Your task to perform on an android device: I want to search for my reminder to buy New Balance hiking shoes on the Schedule Planner app.
Image 0: 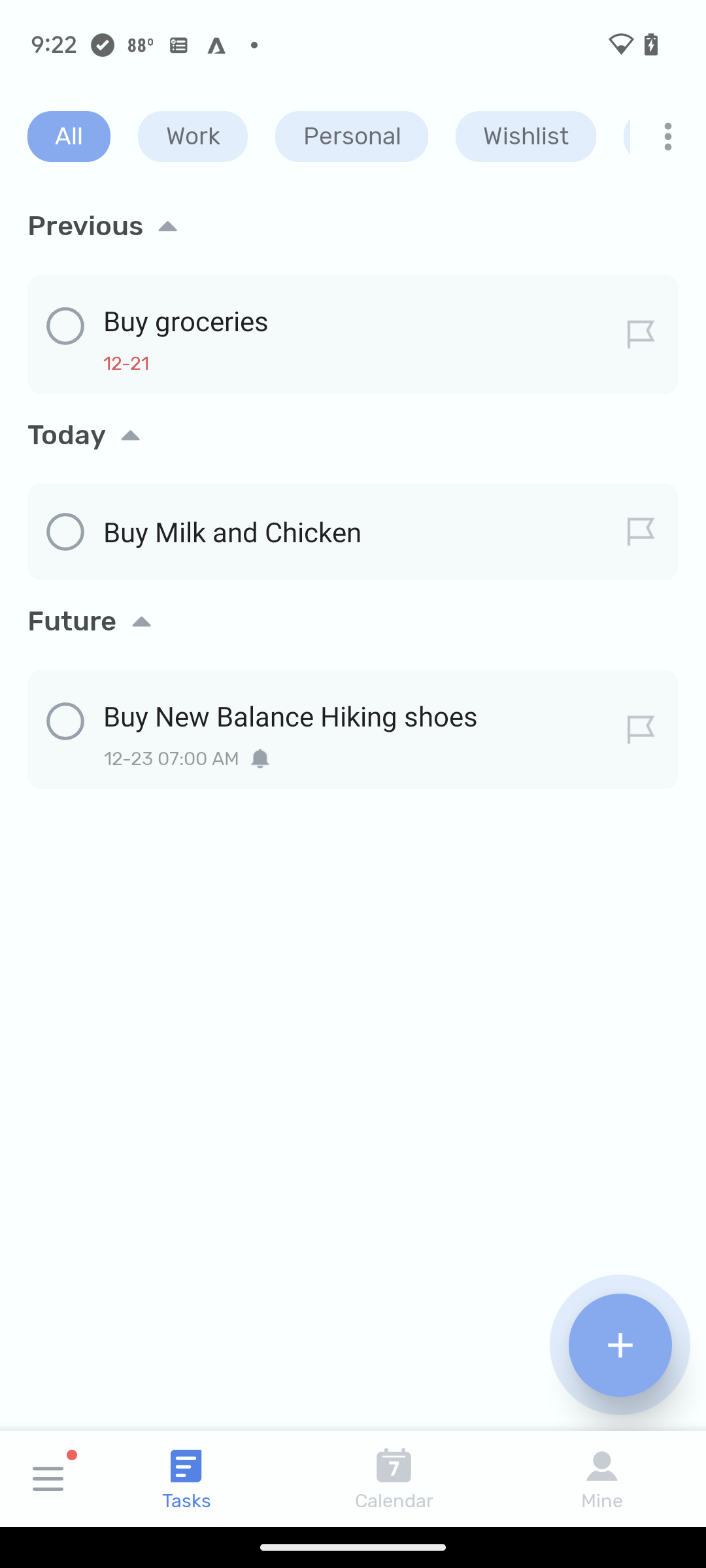
Click on the more options button at the top
Step 0: click (660, 124)
Image 1: 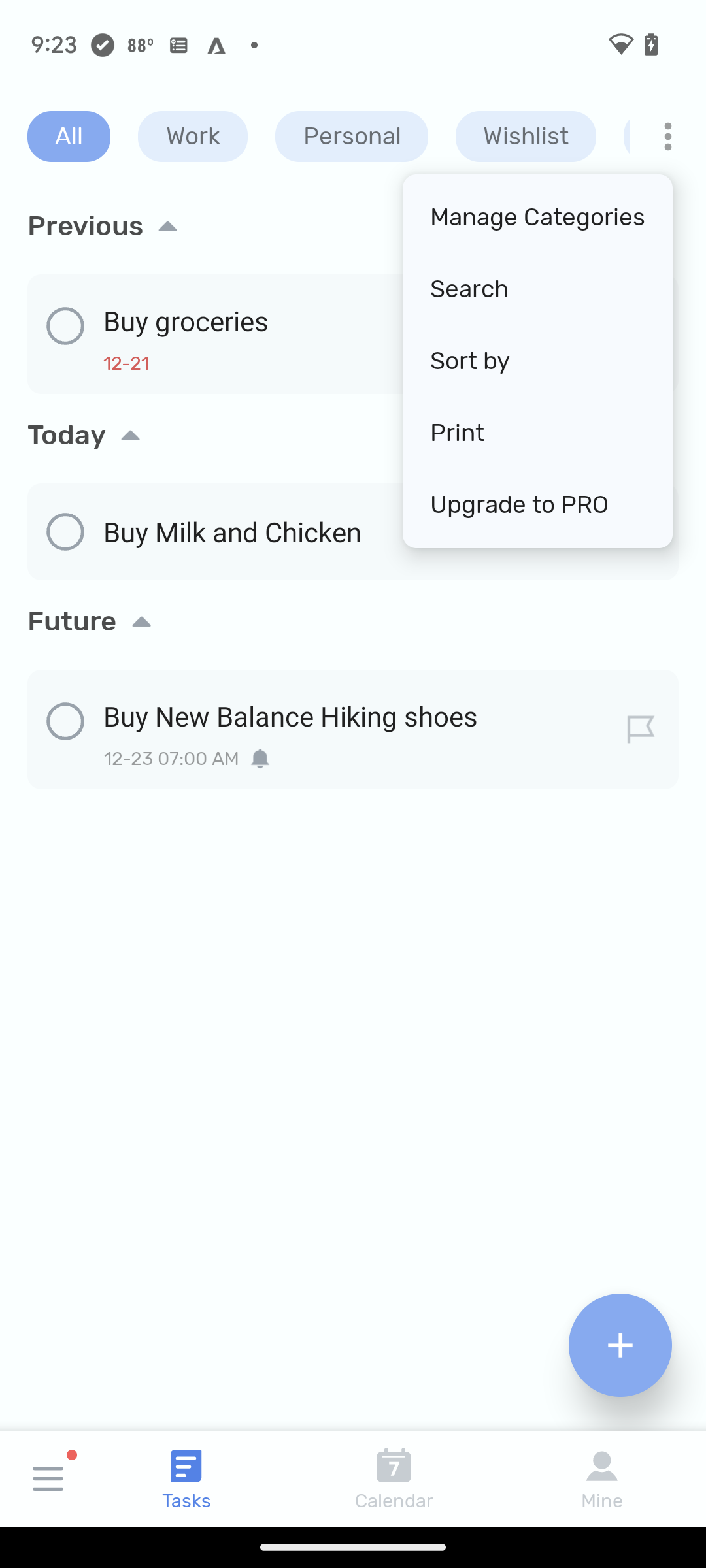
Click on search
Step 1: click (537, 289)
Image 5: 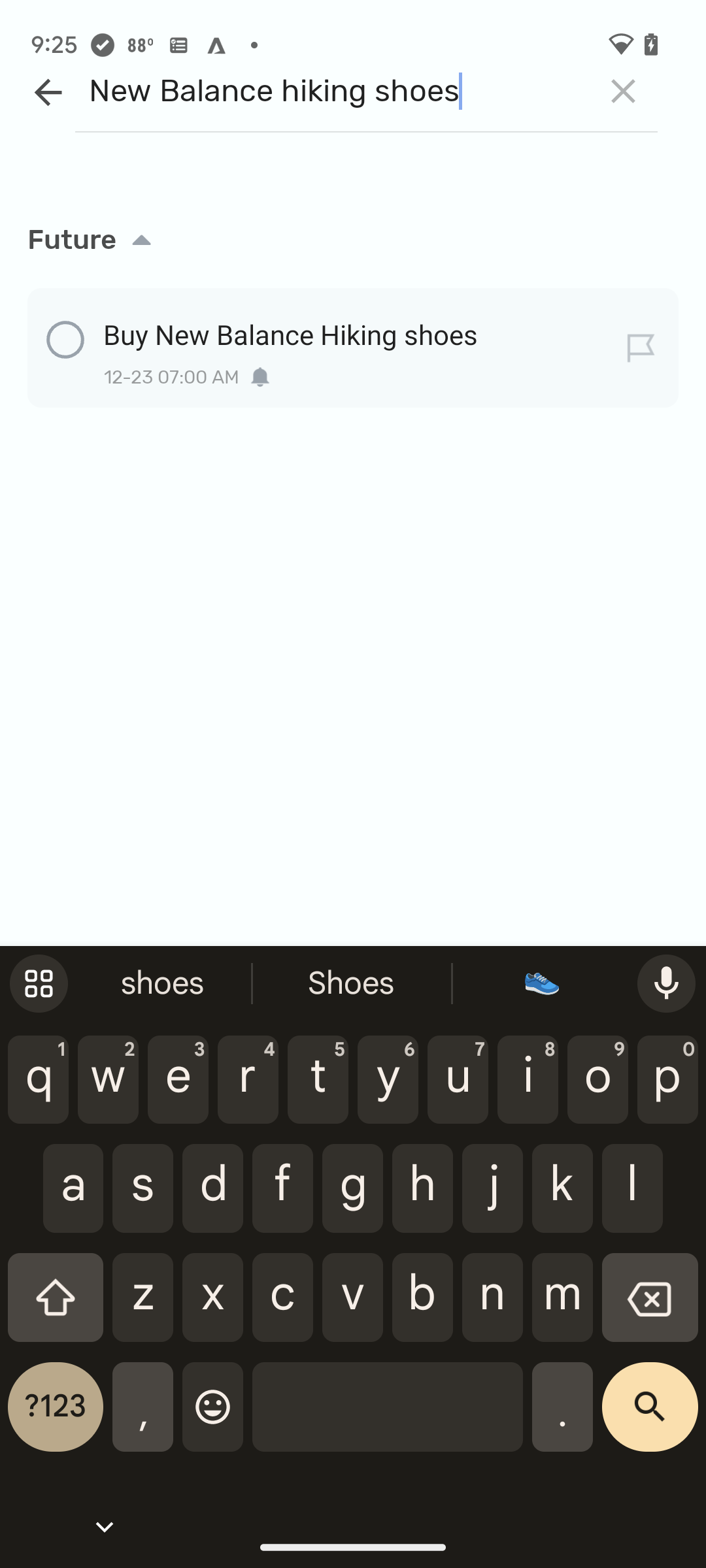
Click on the search icon
Step 5: click (650, 1417)